Your task to perform on an android device: Go to the Reminders app and view all reminders
Image 0: 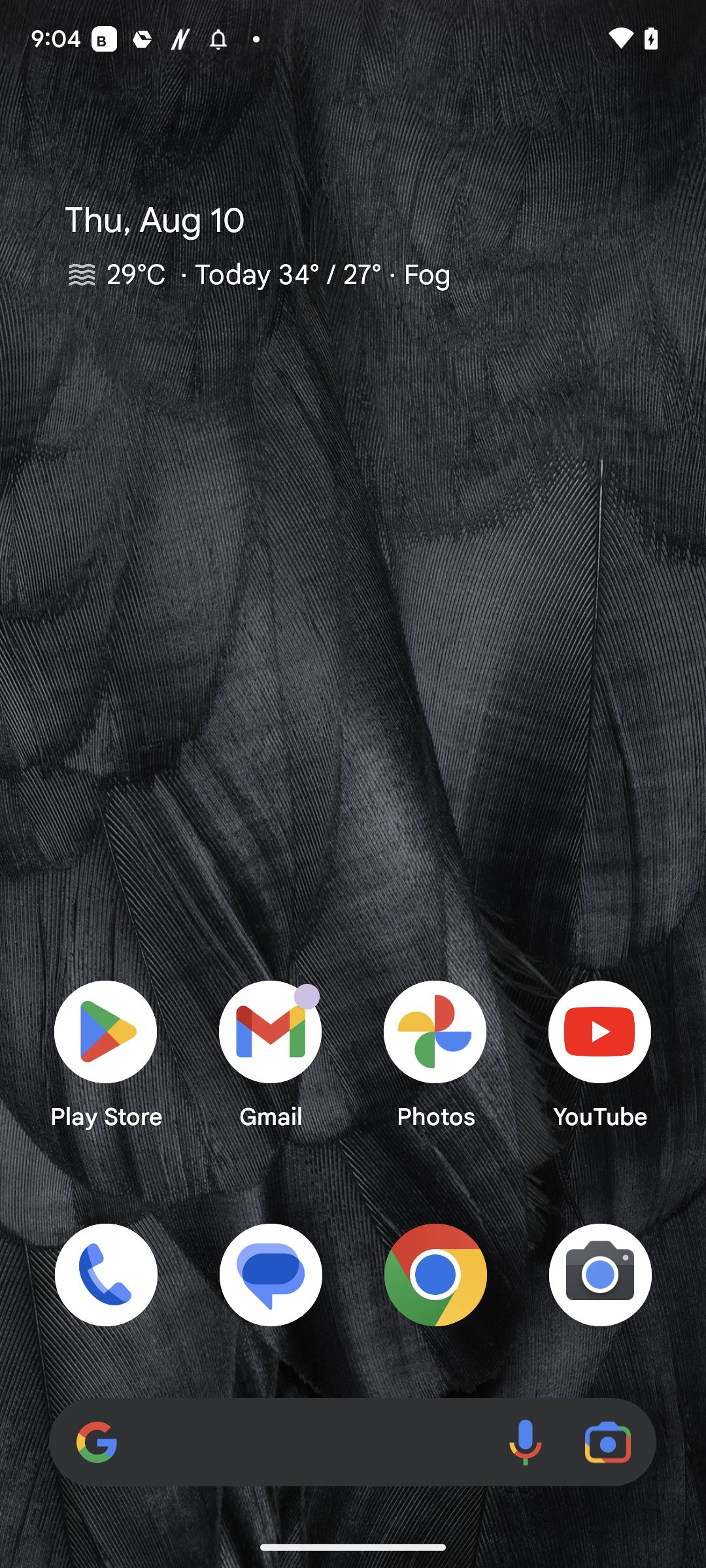
Open the Reminders app
Step 0: open app "Reminders"
Image 1: 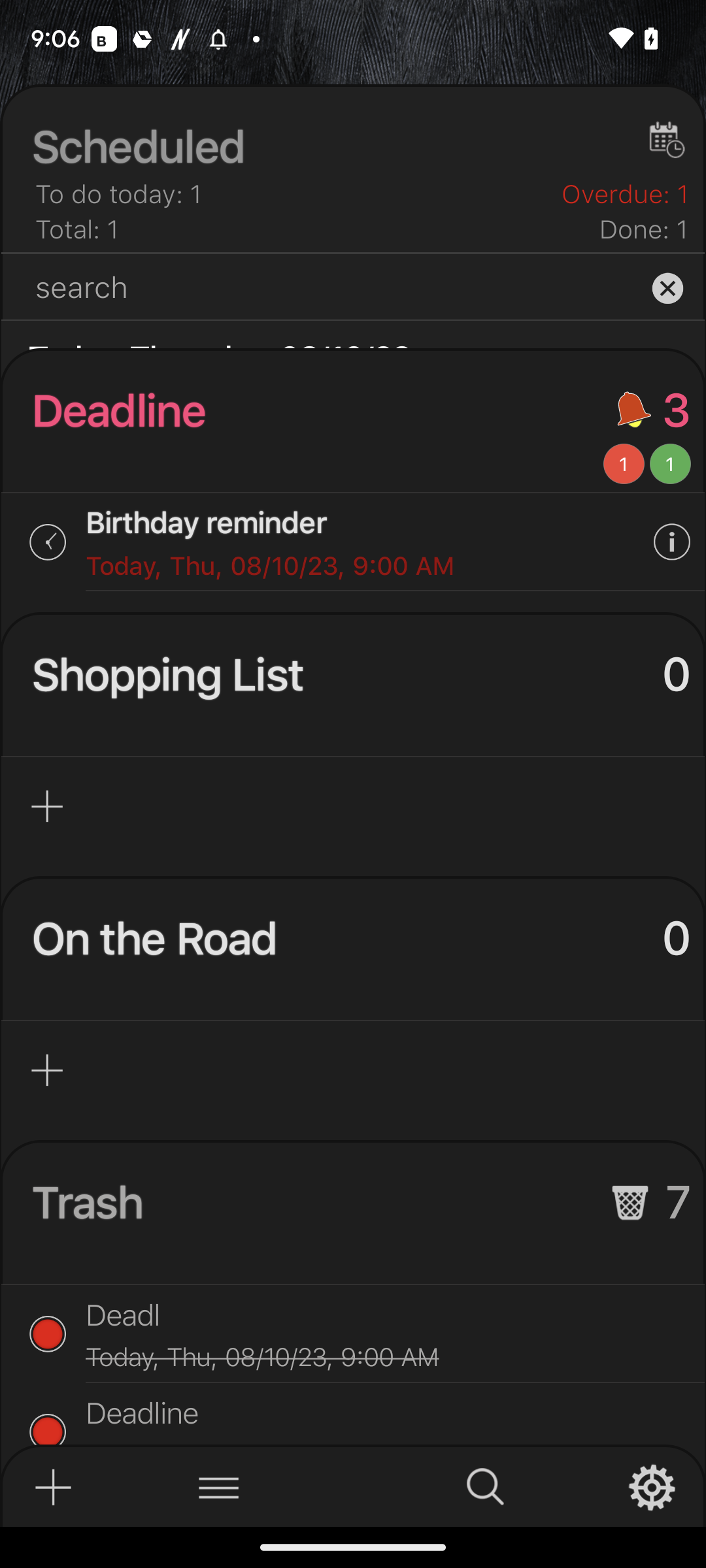
Click on the search icon at the bottom of the screen
Step 1: click (494, 1489)
Image 2: 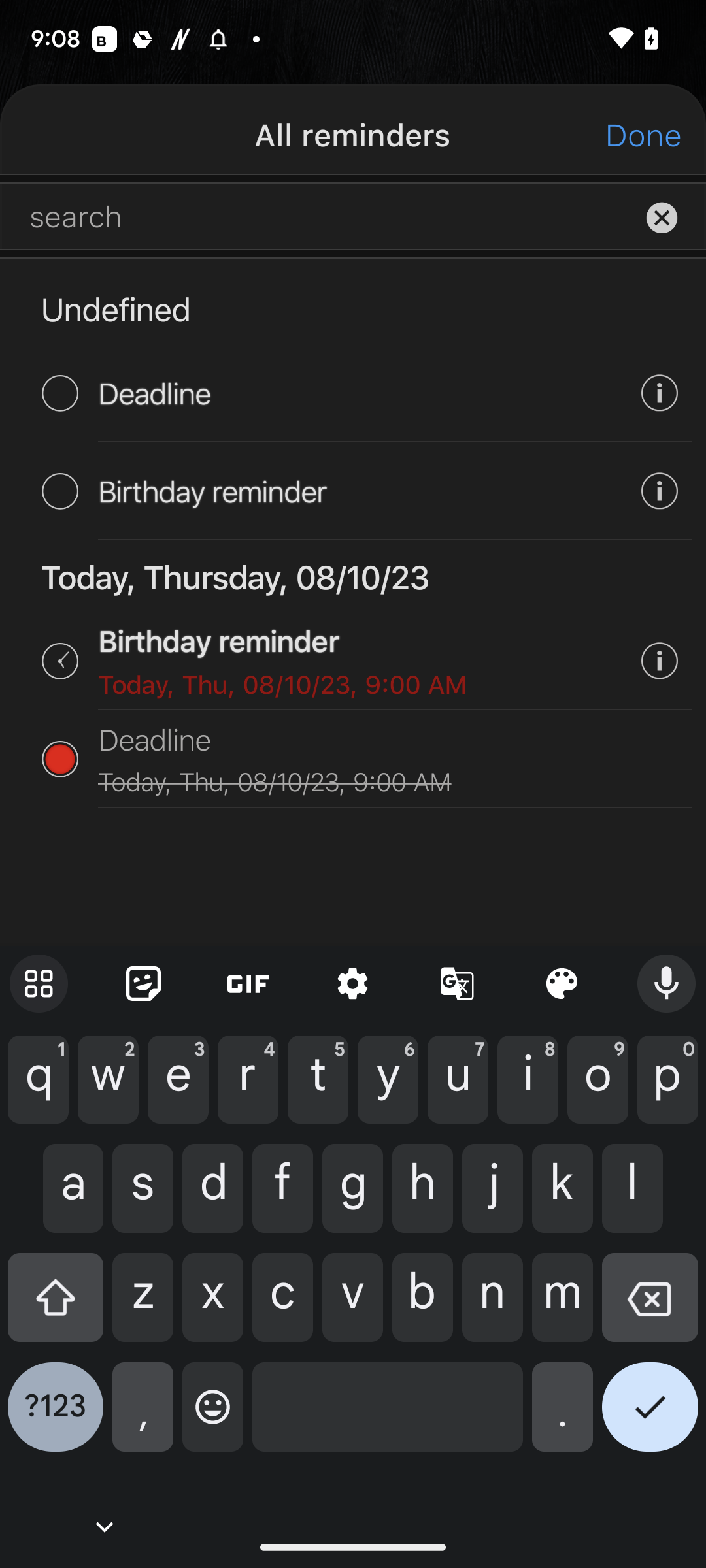
Click on tick icon at the bottom right corner of the screen
Step 2: click (650, 1417)